Your task to perform on an android device: Open the Home Workout App and create your account .
Image 0: 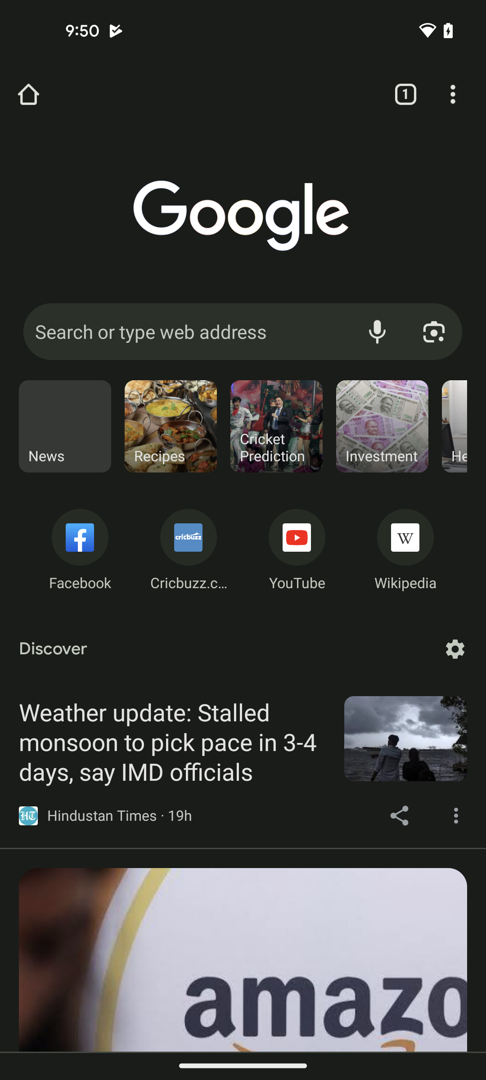
Open Home Workout App  
Step 0: open app "Home Workout"
Image 1: 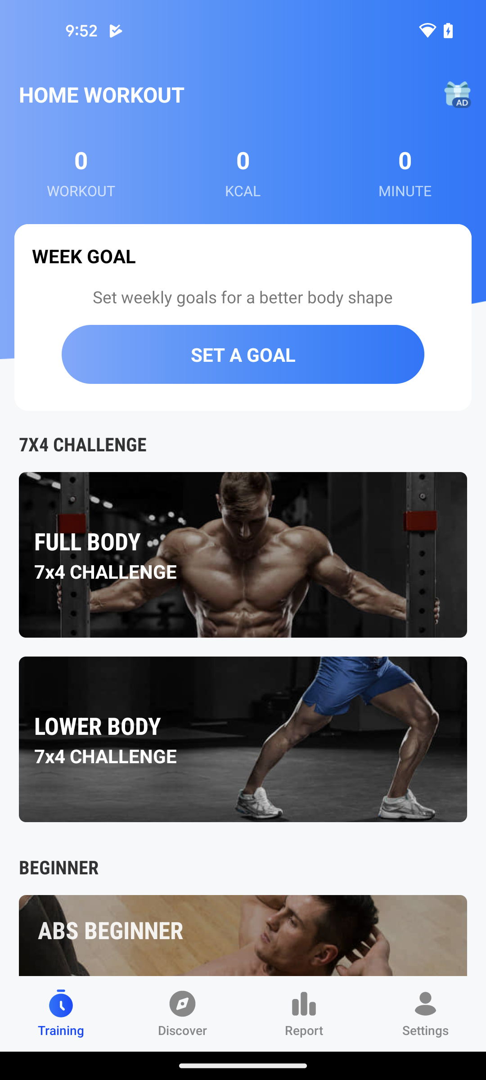
Go to the settings sections
Step 1: click (425, 1003)
Image 2: 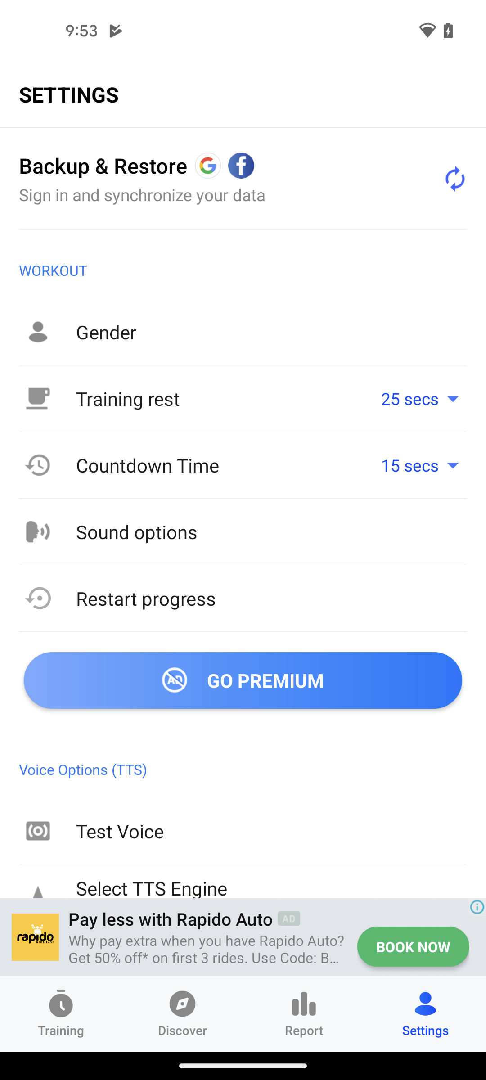
Click on the Backup & Restore setting
Step 2: click (103, 165)
Image 3: 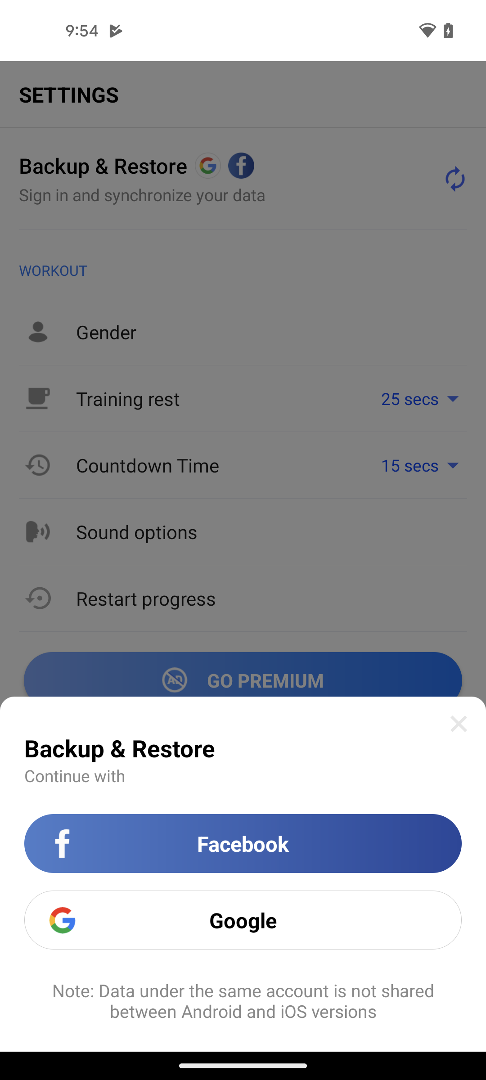
Choose Google for signing in
Step 3: click (184, 918)
Image 4: 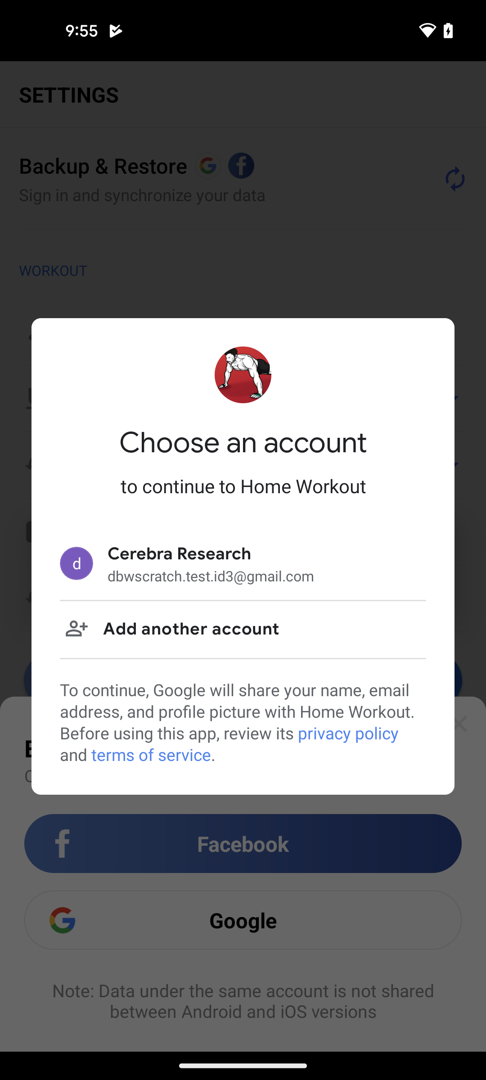
Choose Cerebra Research 
Step 4: click (266, 563)